Your task to perform on an android device: Next week is my husband's birthday, and I want to get him a black polo t-shirt. To find one, use the eBay mobile app.
Image 0: 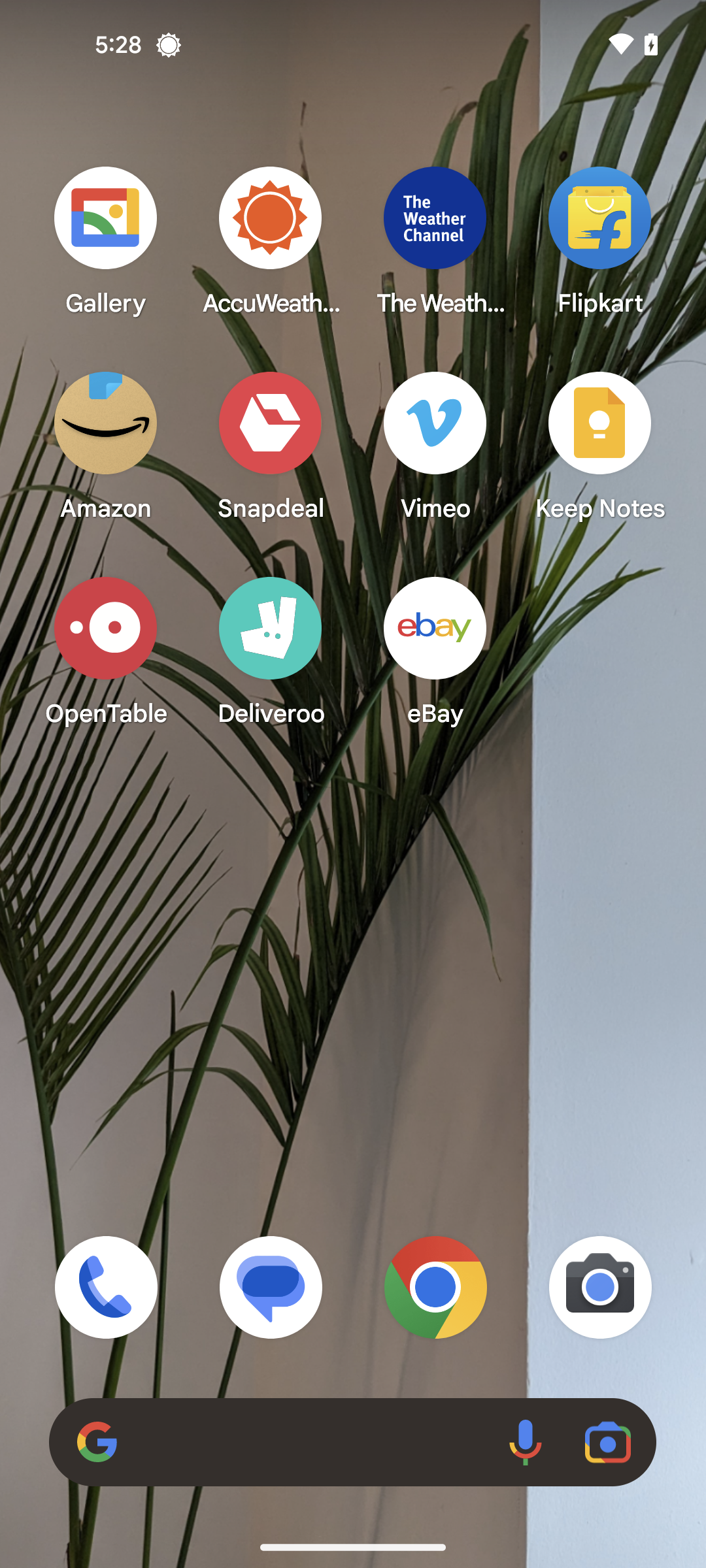
Open the eBay app
Step 0: open app "eBay"
Image 1: 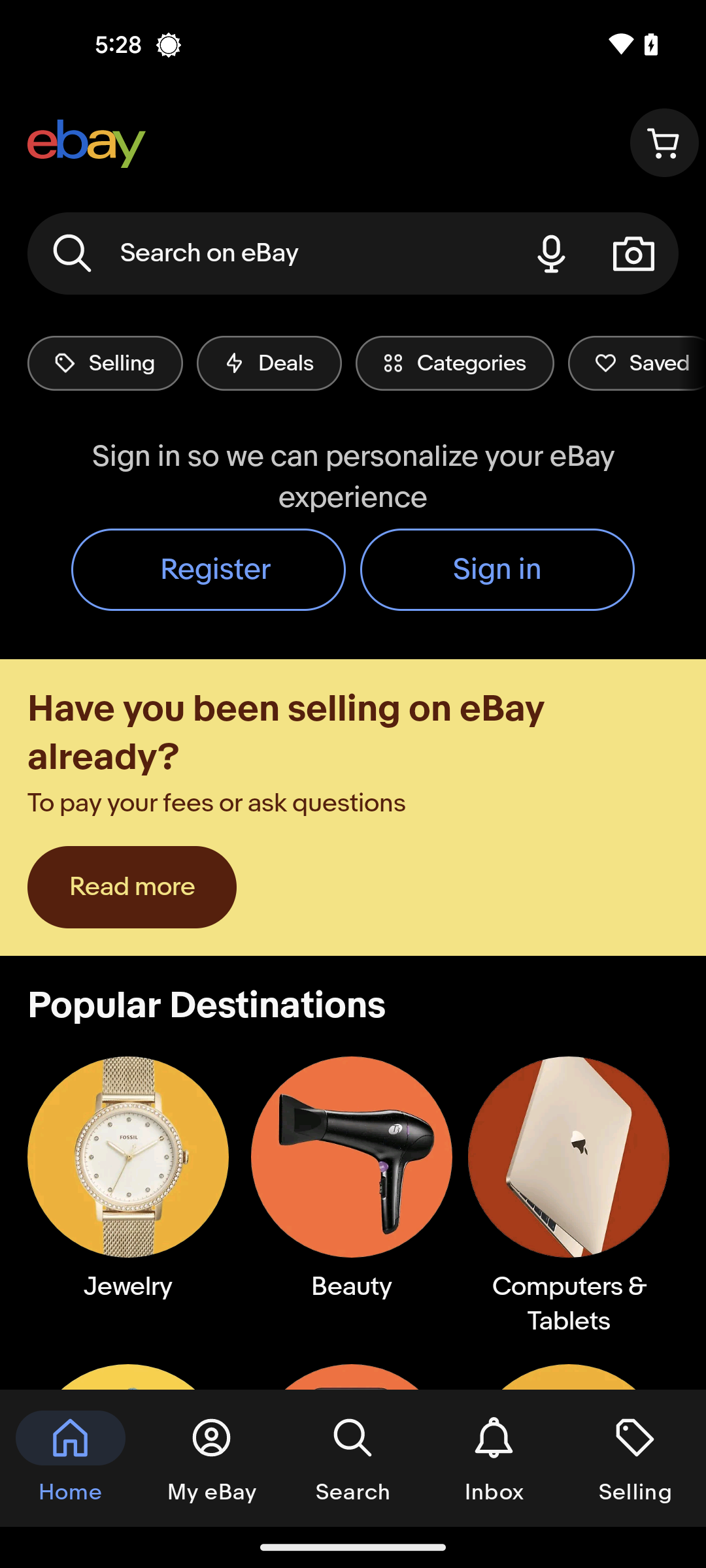
Tap on the search bar at the top of the screen
Step 1: click (270, 253)
Image 2: 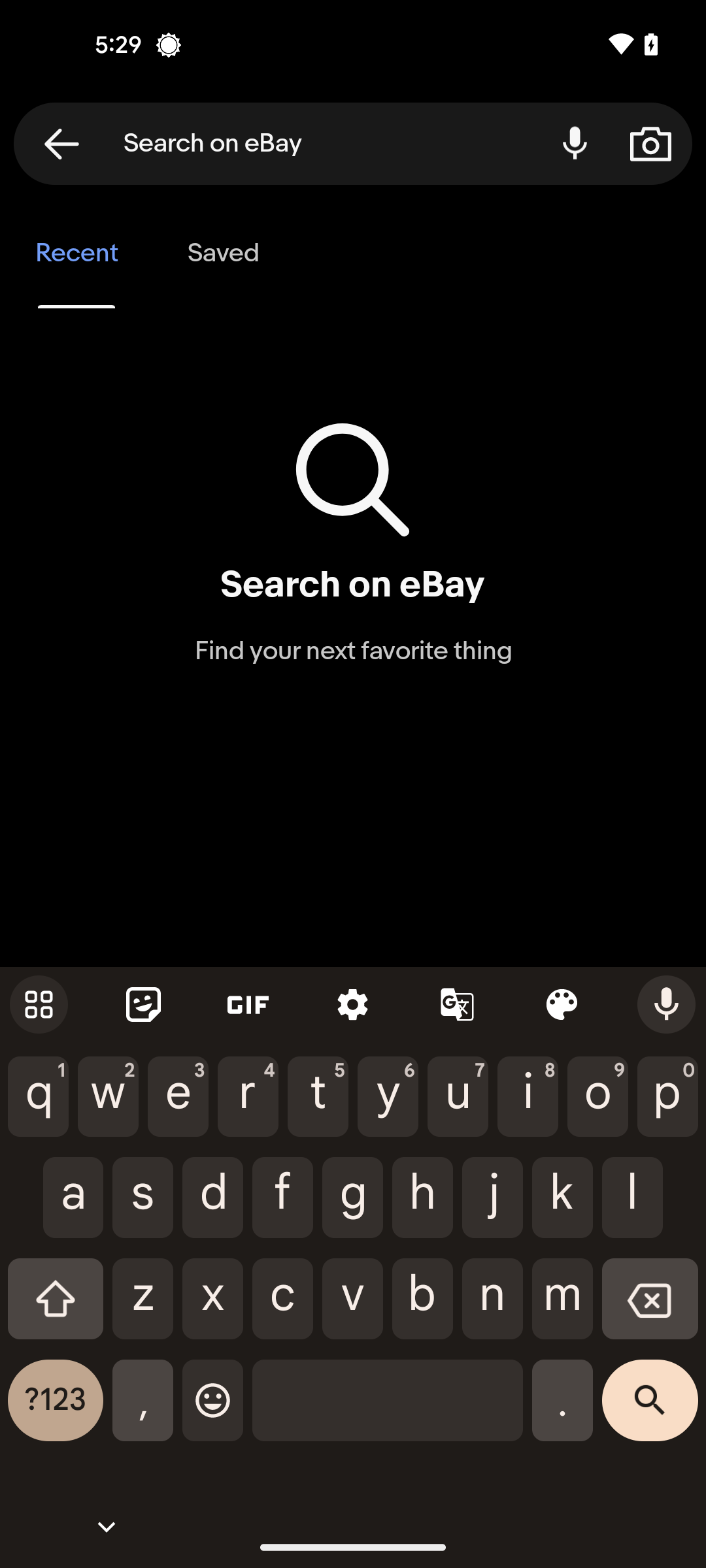
Search for polo t-shirts for men
Step 2: type " polo tshirt for men"
Image 3: 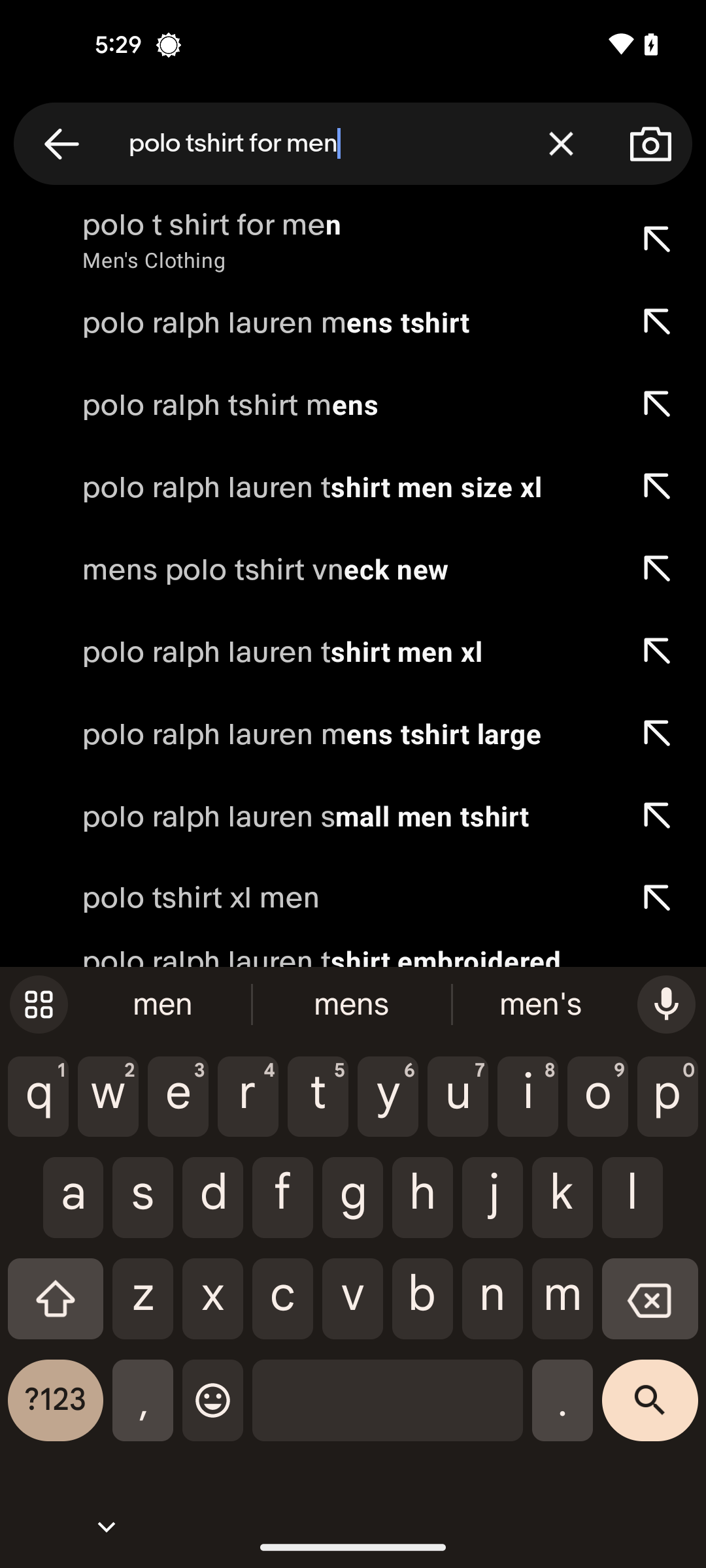
Select the first search result
Step 3: click (346, 239)
Image 4: 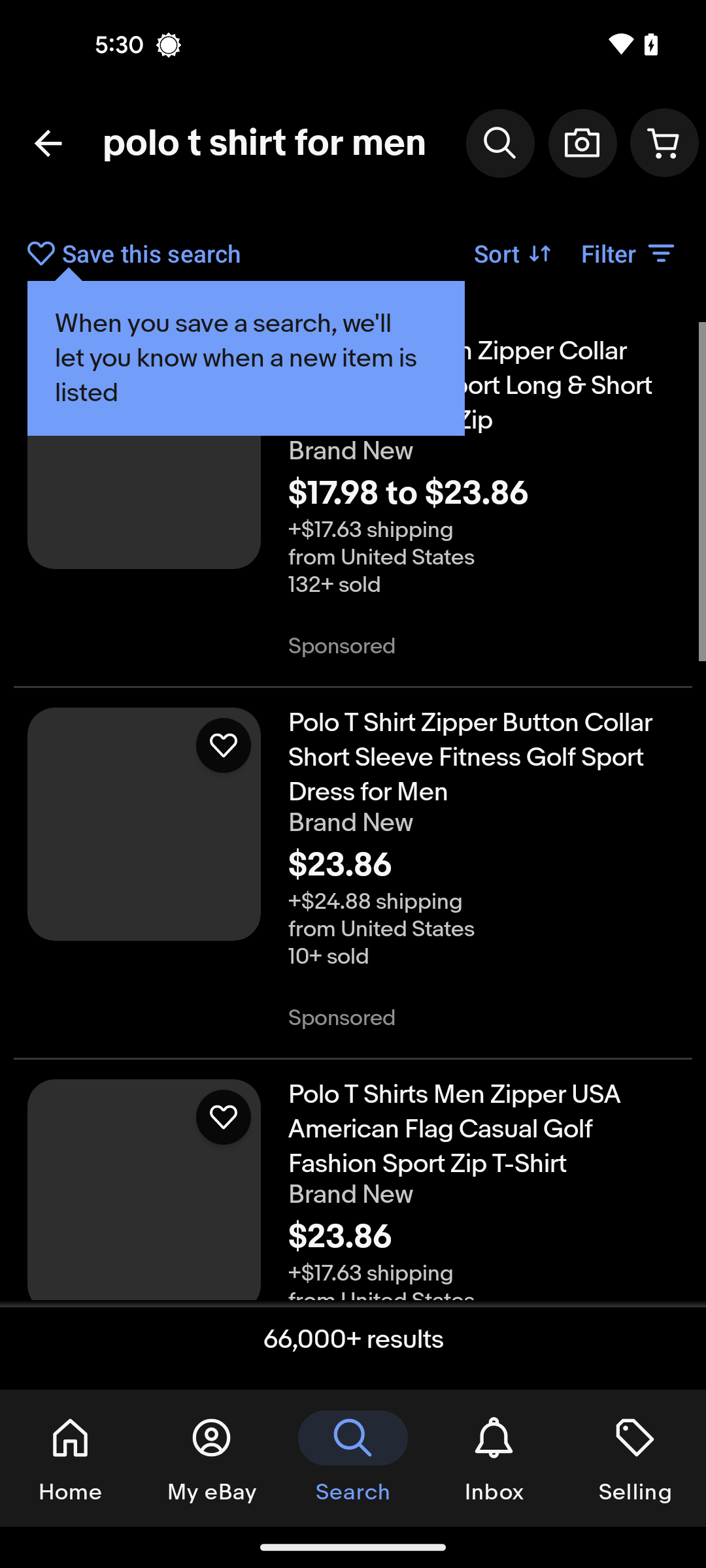
Select the first search result
Step 4: wait
Image 5: 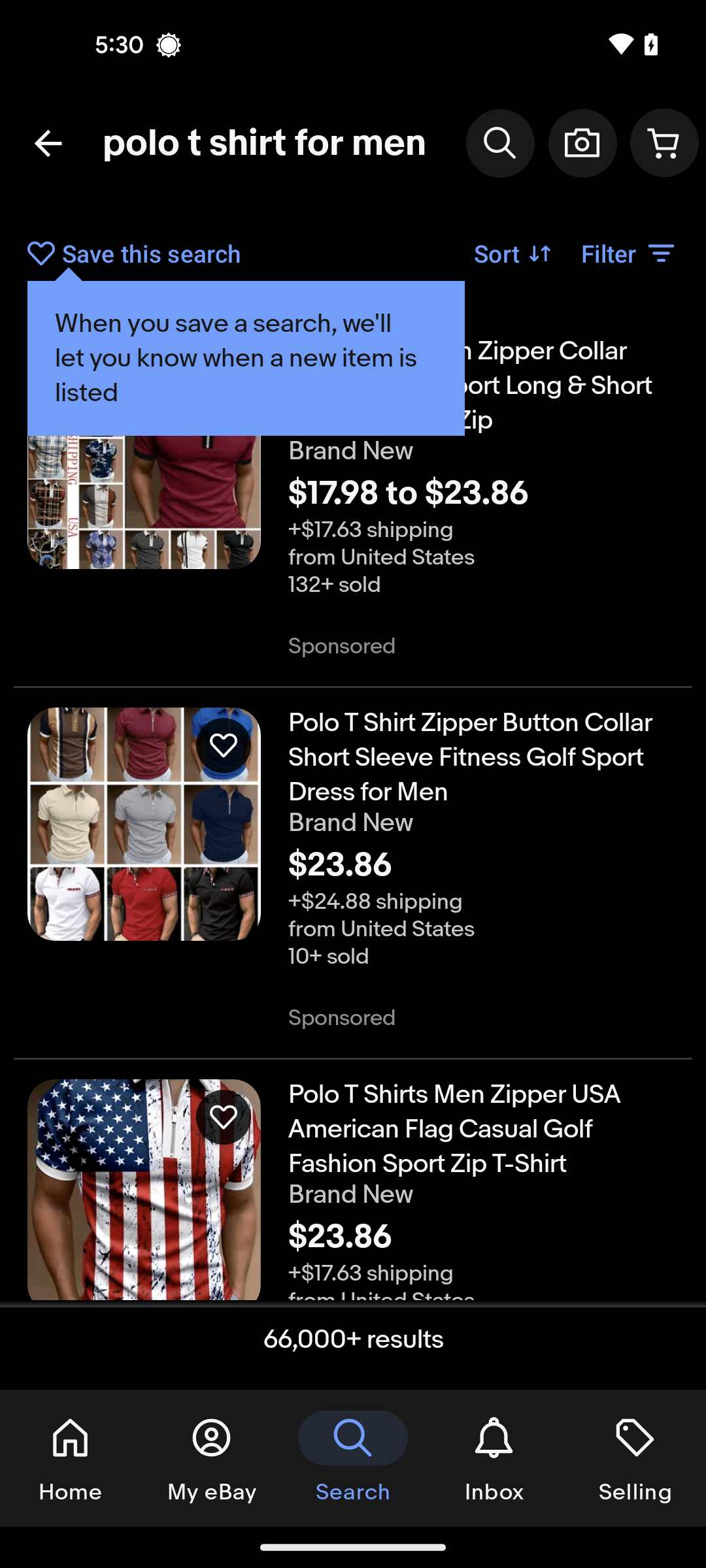
Tap on the filter option
Step 5: click (246, 358)
Image 6: 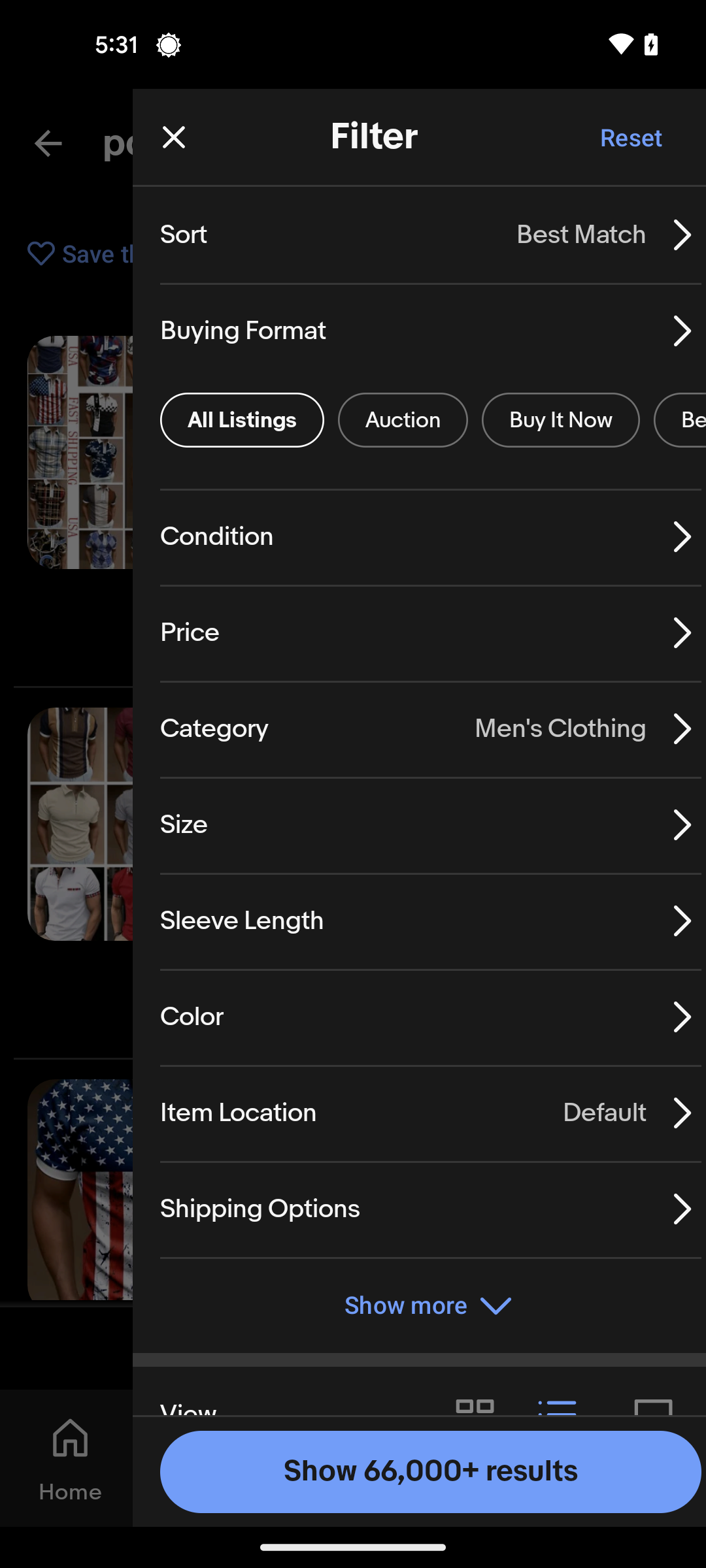
Select the color filter
Step 6: click (169, 1017)
Image 7: 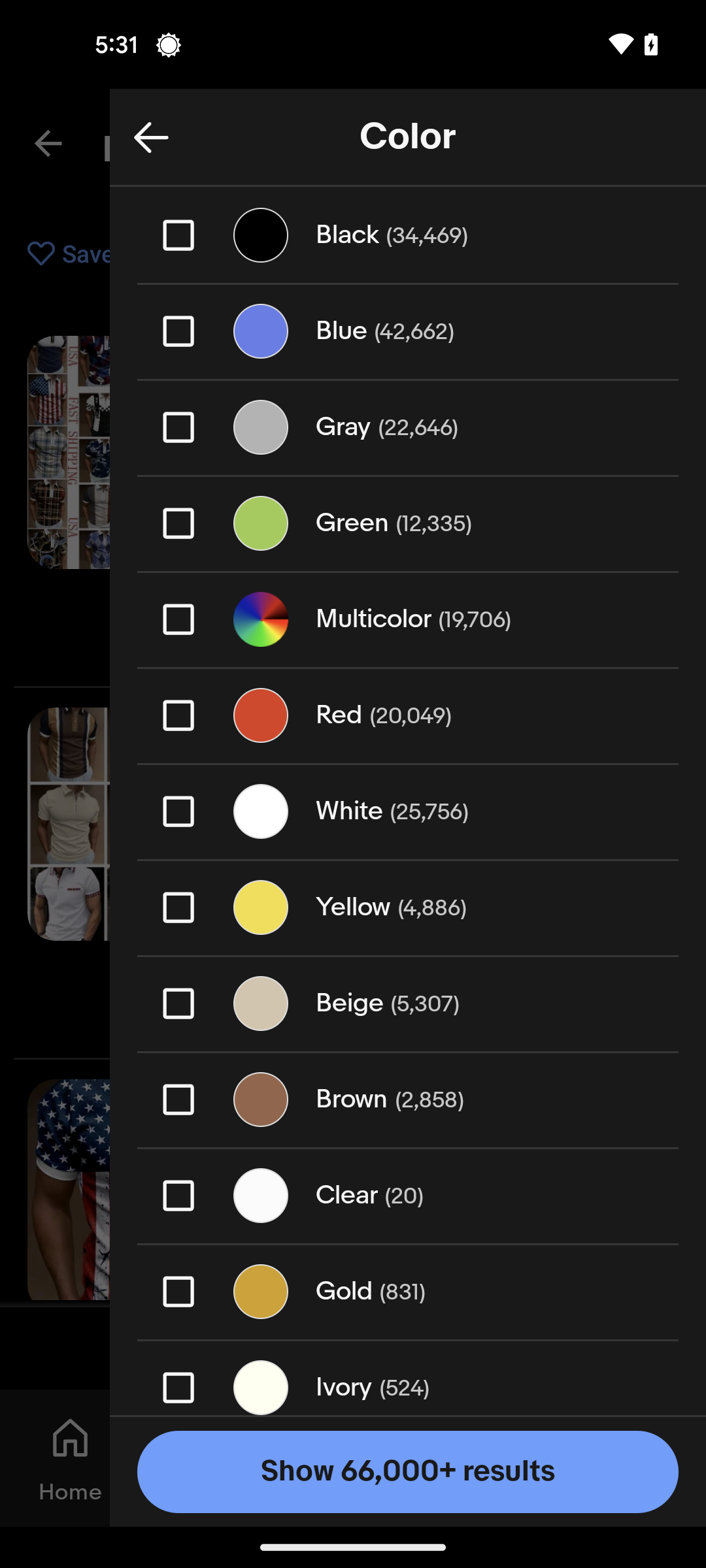
Tap on the square box of black color
Step 7: click (243, 253)
Image 8: 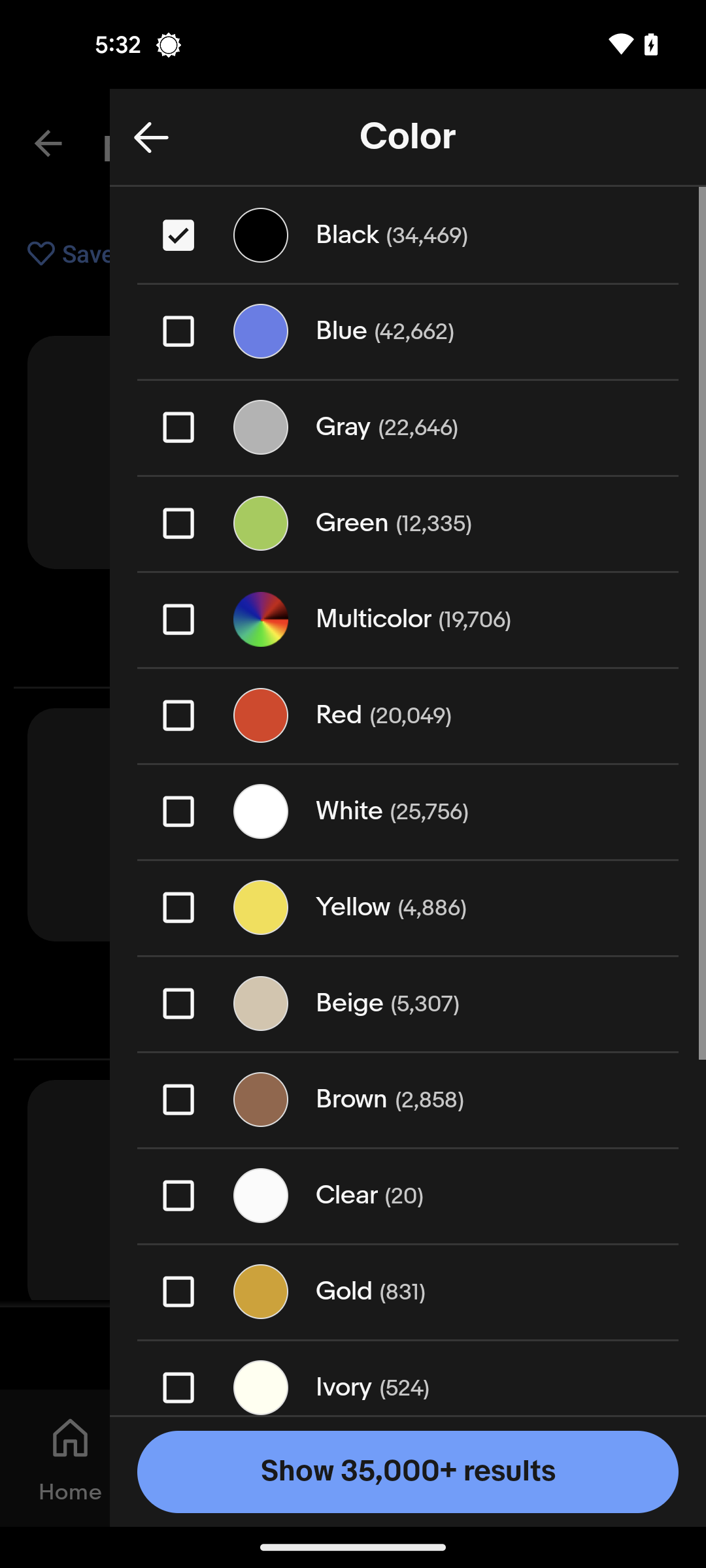
Tap on the results button at the bottom of the screen
Step 8: click (483, 1475)